Your task to perform on an android device: I think Maria De Lourdes Alves' room in Fernando de Noronha is a great place to stay. Visit the Airbnb app to learn more about the amenities provided during Maria De Lourdes Alves's stay in Fernando de Noronha.
Image 0: 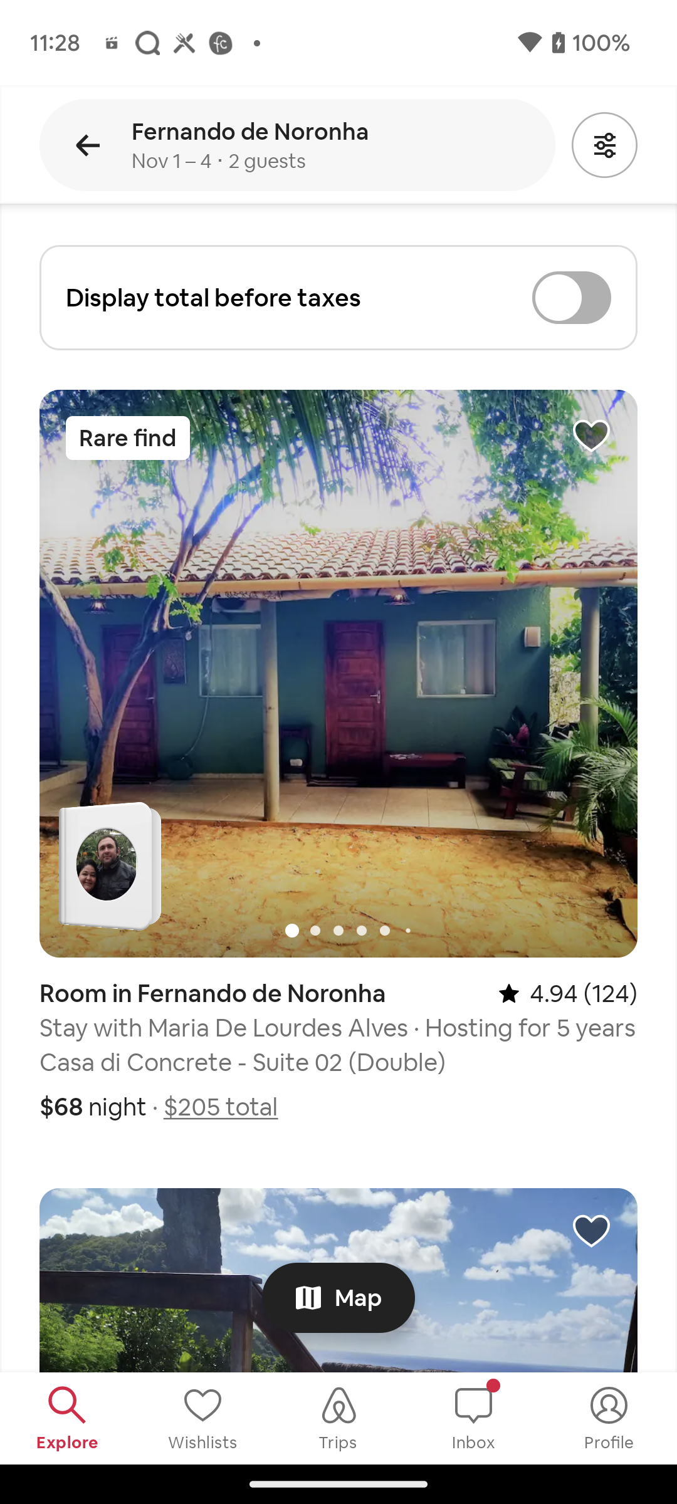
Click on Room in Fernando de Noronha stay with Maria De Lourdes Alves
Step 0: click (338, 799)
Image 1: 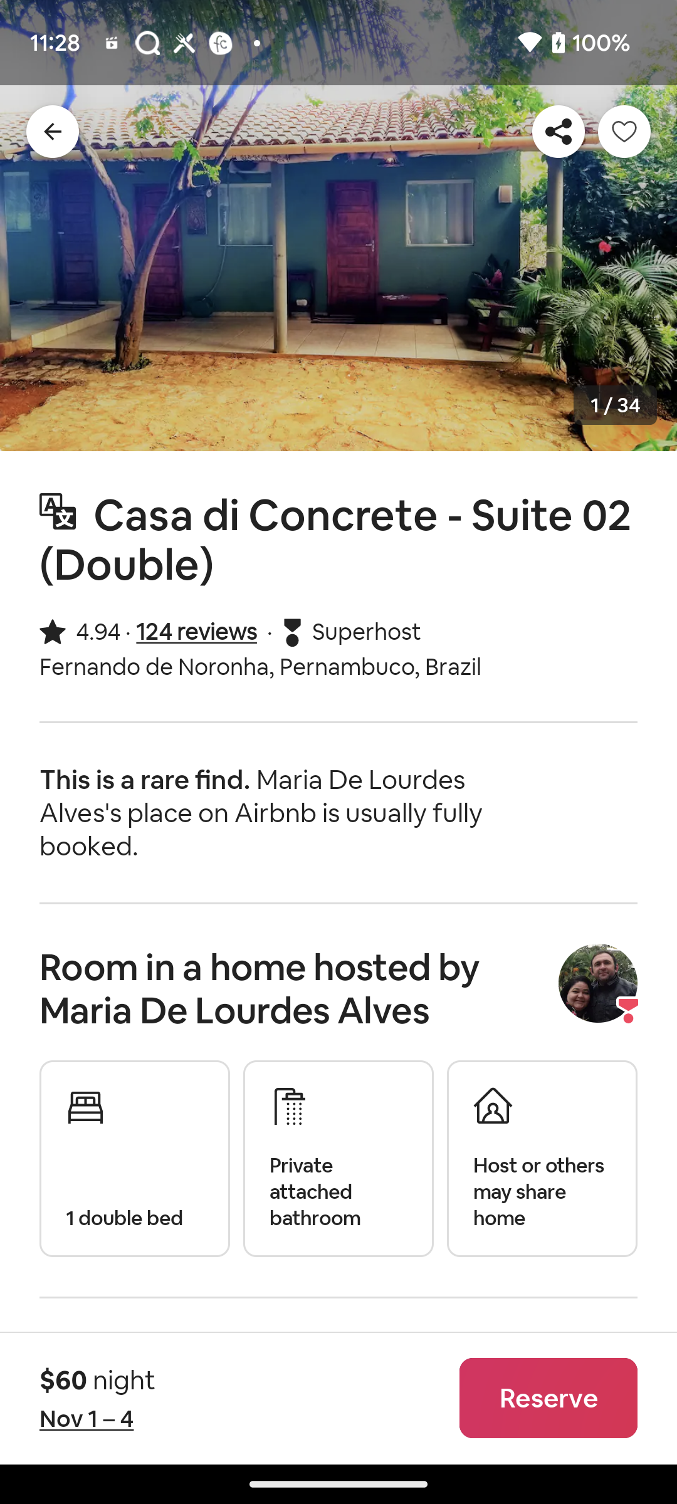
Swipe up to see Amenities
Step 1: scroll down
Image 2: 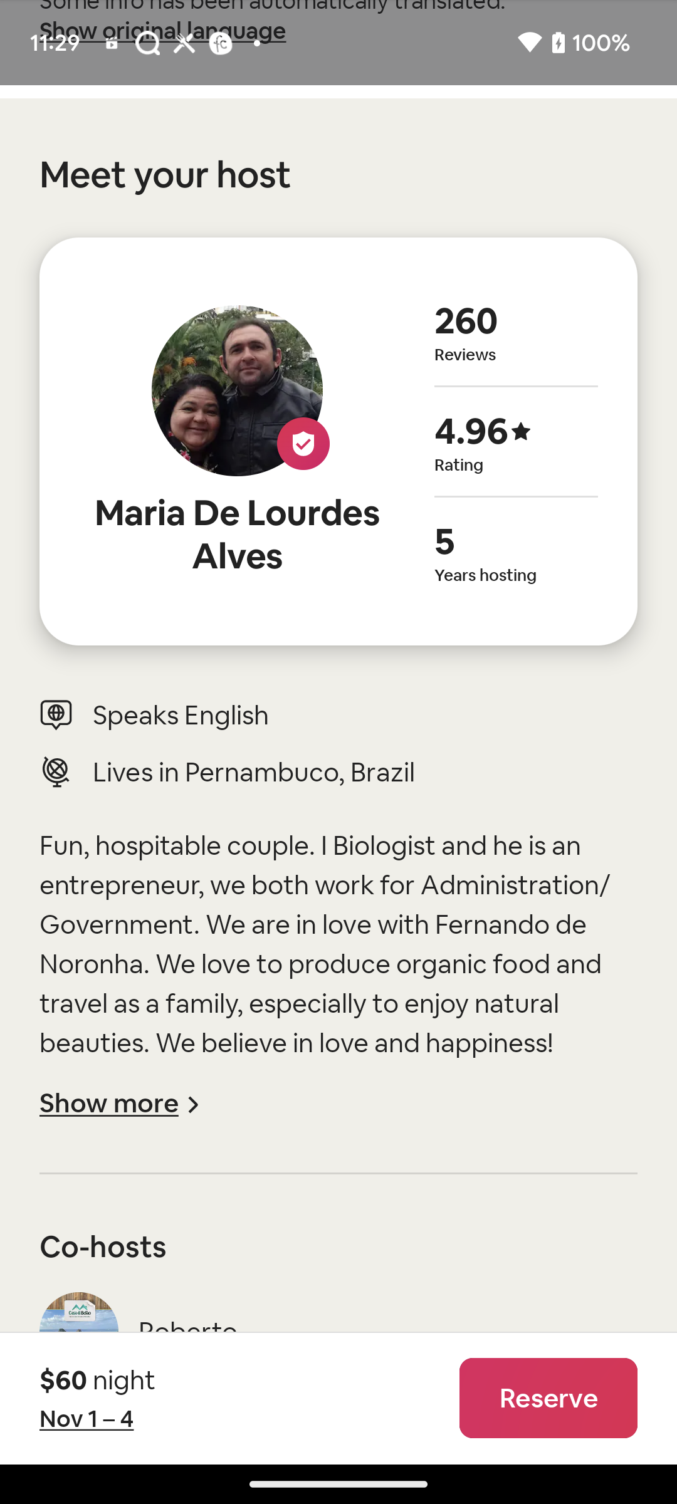
Swipe up to see Amenities
Step 2: scroll down
Image 3: 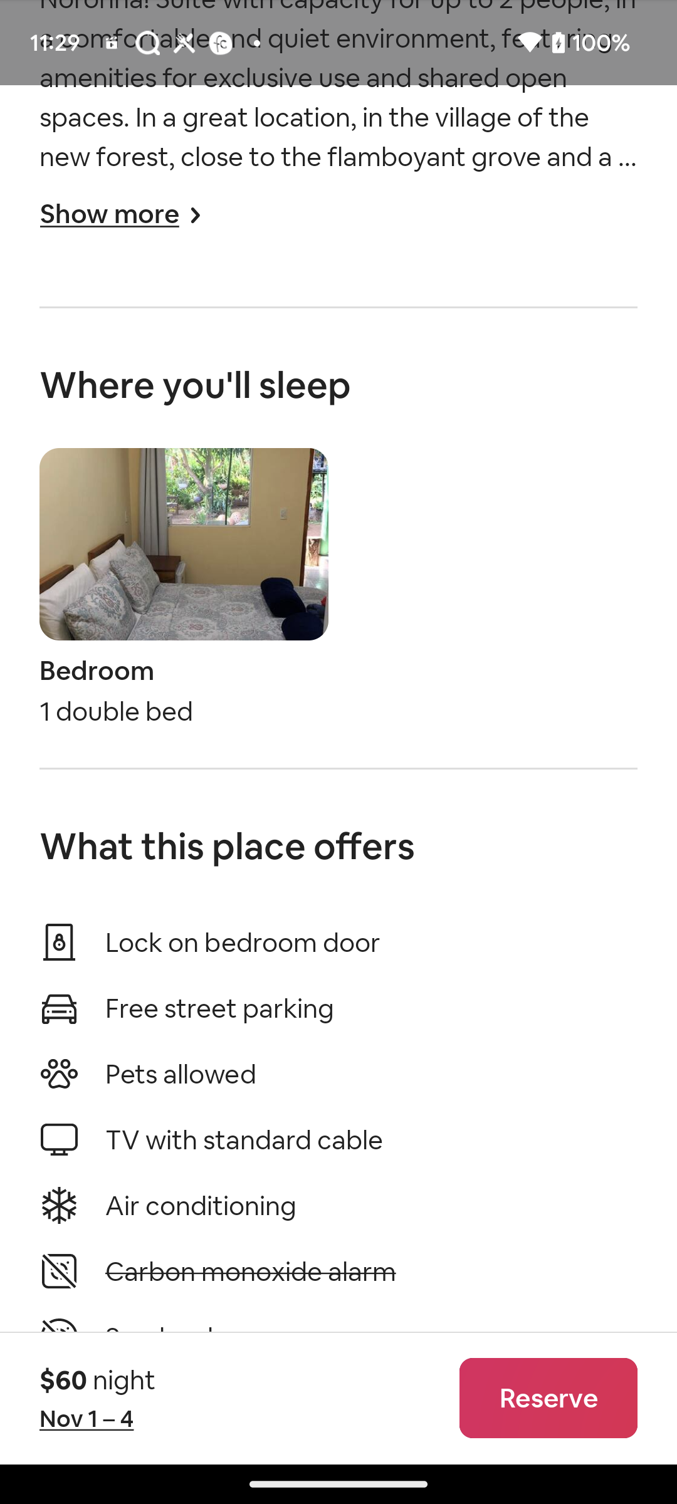
Swipe up to see Amenities
Step 3: scroll down
Image 4: 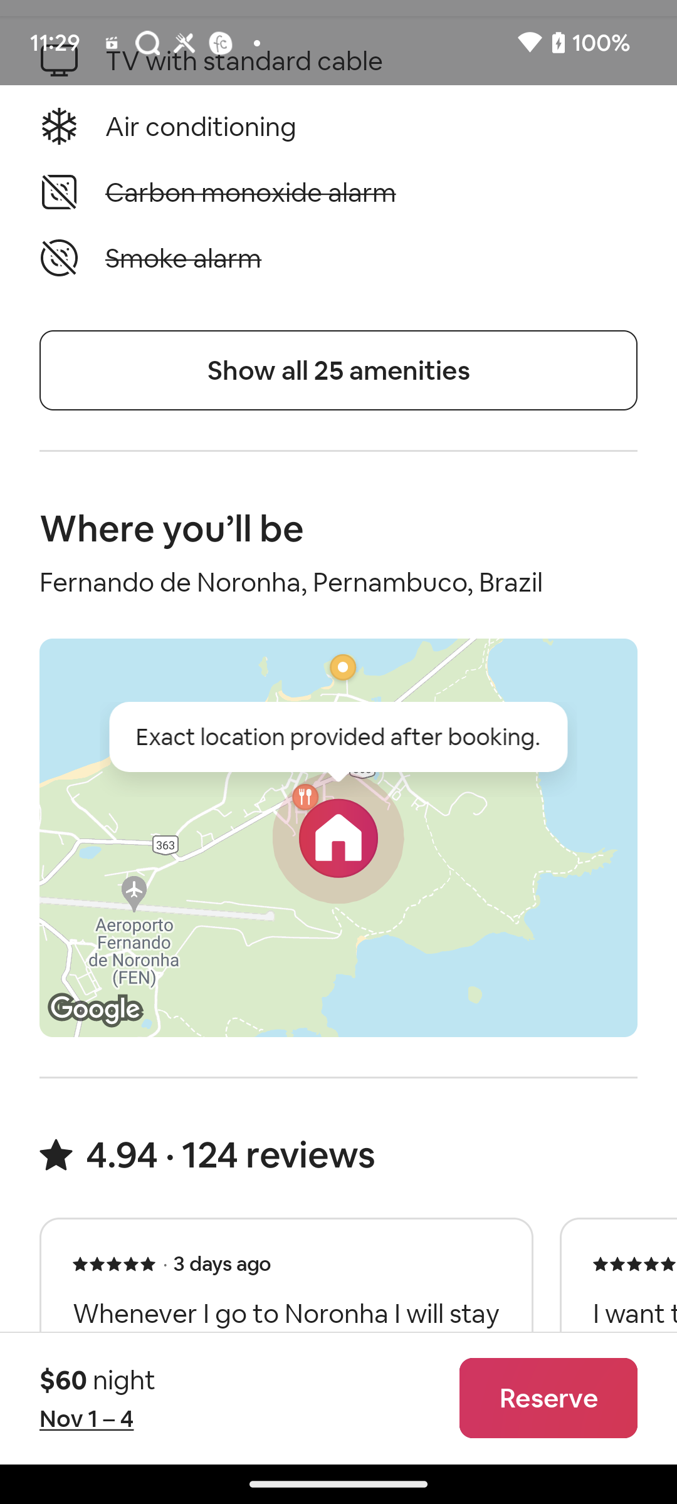
Click on Show all 25 amenities
Step 4: click (338, 370)
Image 5: 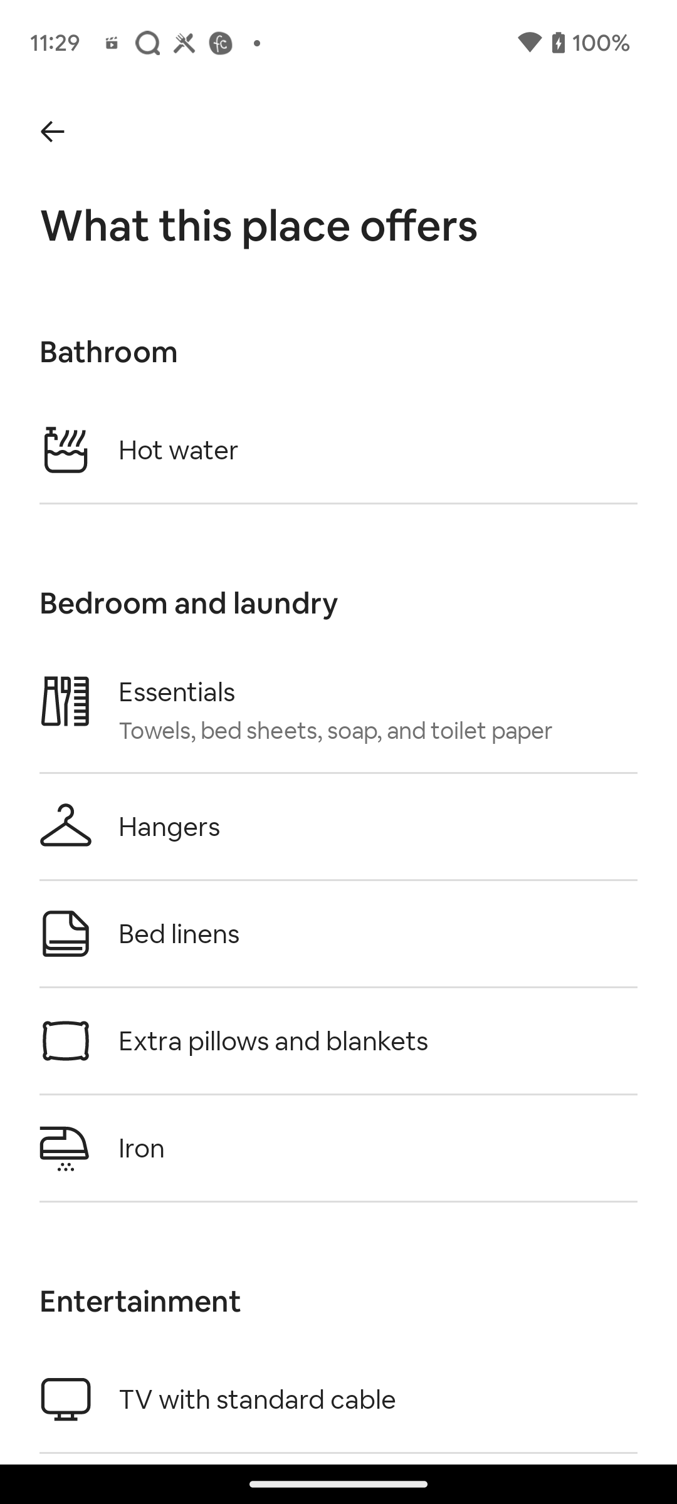
Swipe up to see all amenities
Step 5: scroll down
Image 6: 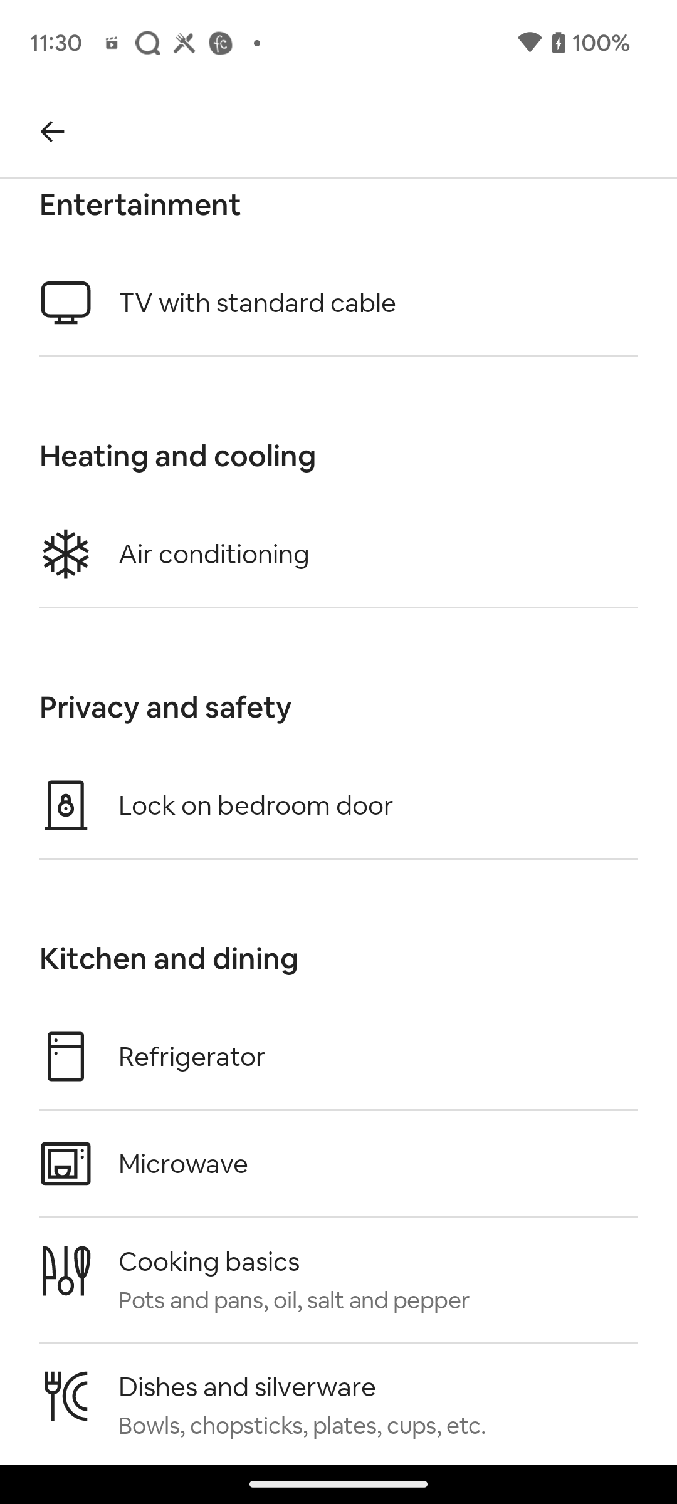
Swipe up to see all amenities
Step 6: scroll down
Image 8: 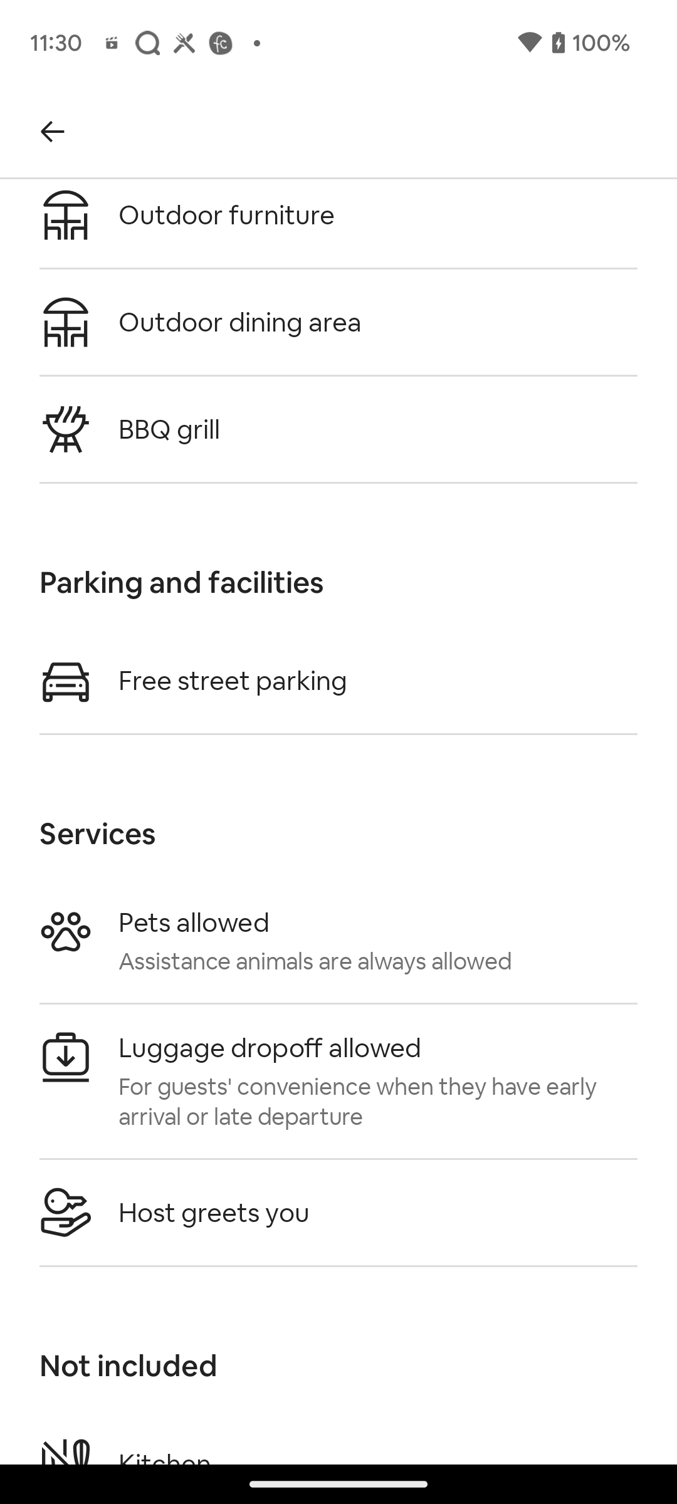
Swipe up to see all amenities
Step 8: scroll down